Your task to perform on an android device: Open Google Drive app and search for the file named as Mountain view.jpg
Image 0: 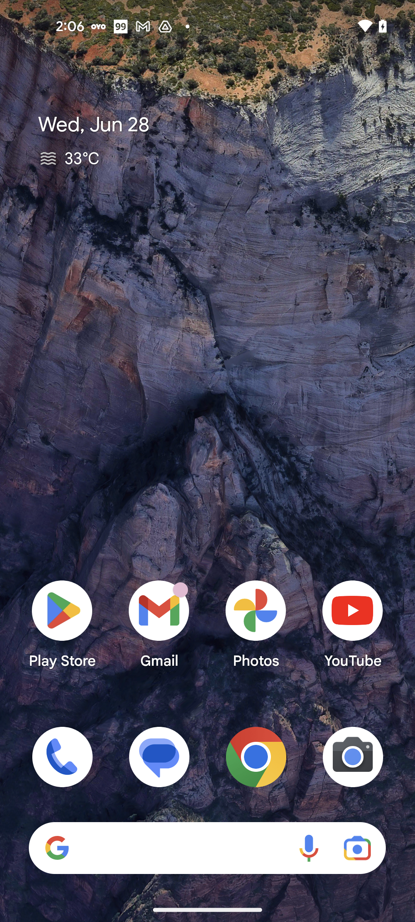
Open Google Drive app
Step 0: open app "Drive"
Image 2: 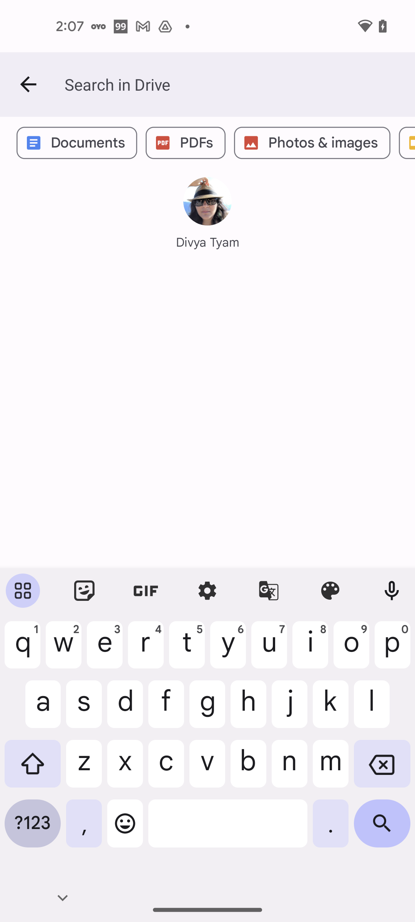
Search for Mountain view.jpg file
Step 2: type "Mountain view.jpg"
Image 3: 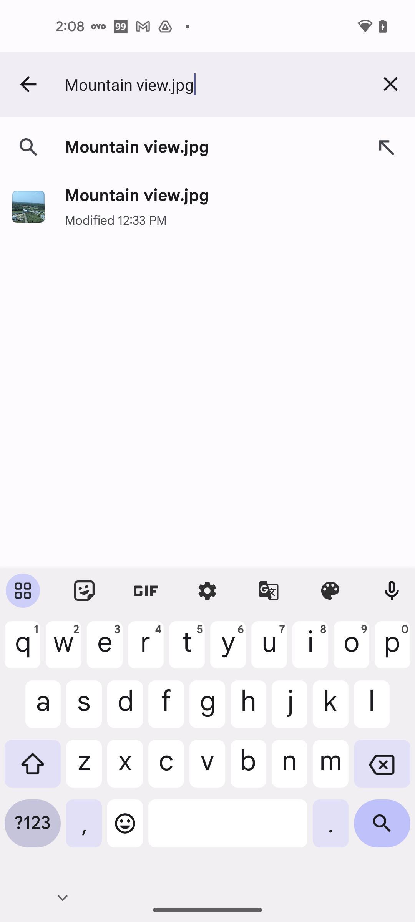
Click on the search icon at the bottom right corner of the screen
Step 3: click (382, 829)
Image 4: 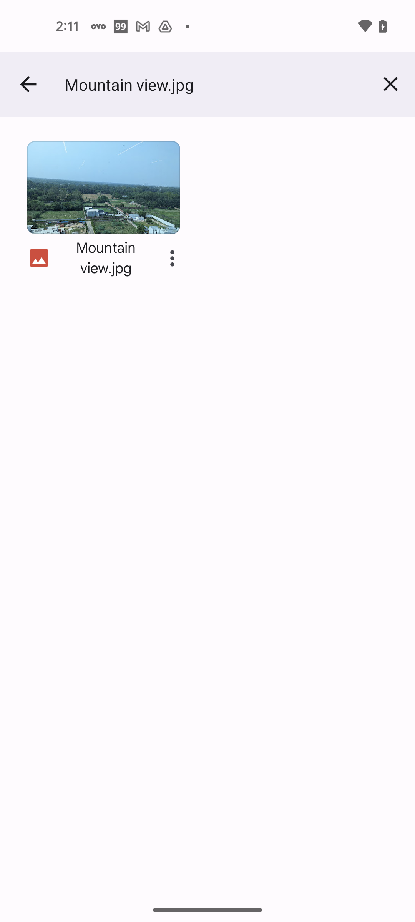
Open the Mountain view.jpg file
Step 4: click (90, 192)